Your task to perform on an android device: I want to delete H&M's password reset mail so that no one can access it.
Image 0: 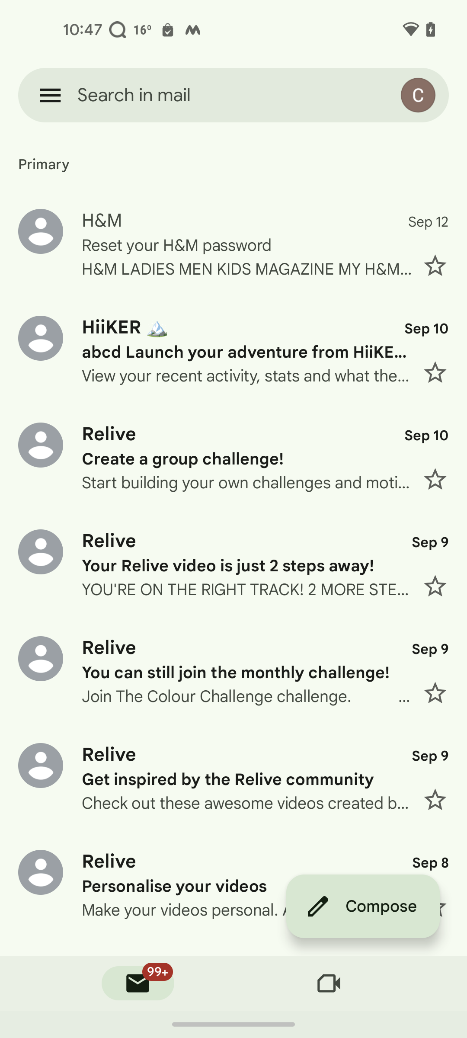
Long press on the H&M's mail to select it.
Step 0: long press (247, 245)
Image 1: 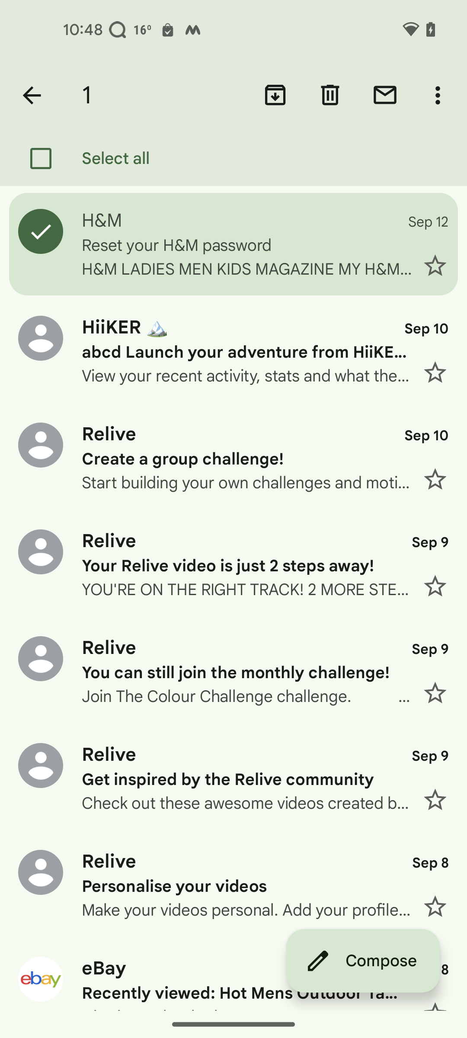
Click on the delete button on the top right side of the screen.
Step 1: click (330, 95)